Your task to perform on an android device: In the Files by Google app, copy a file to internal storage.
Image 1: 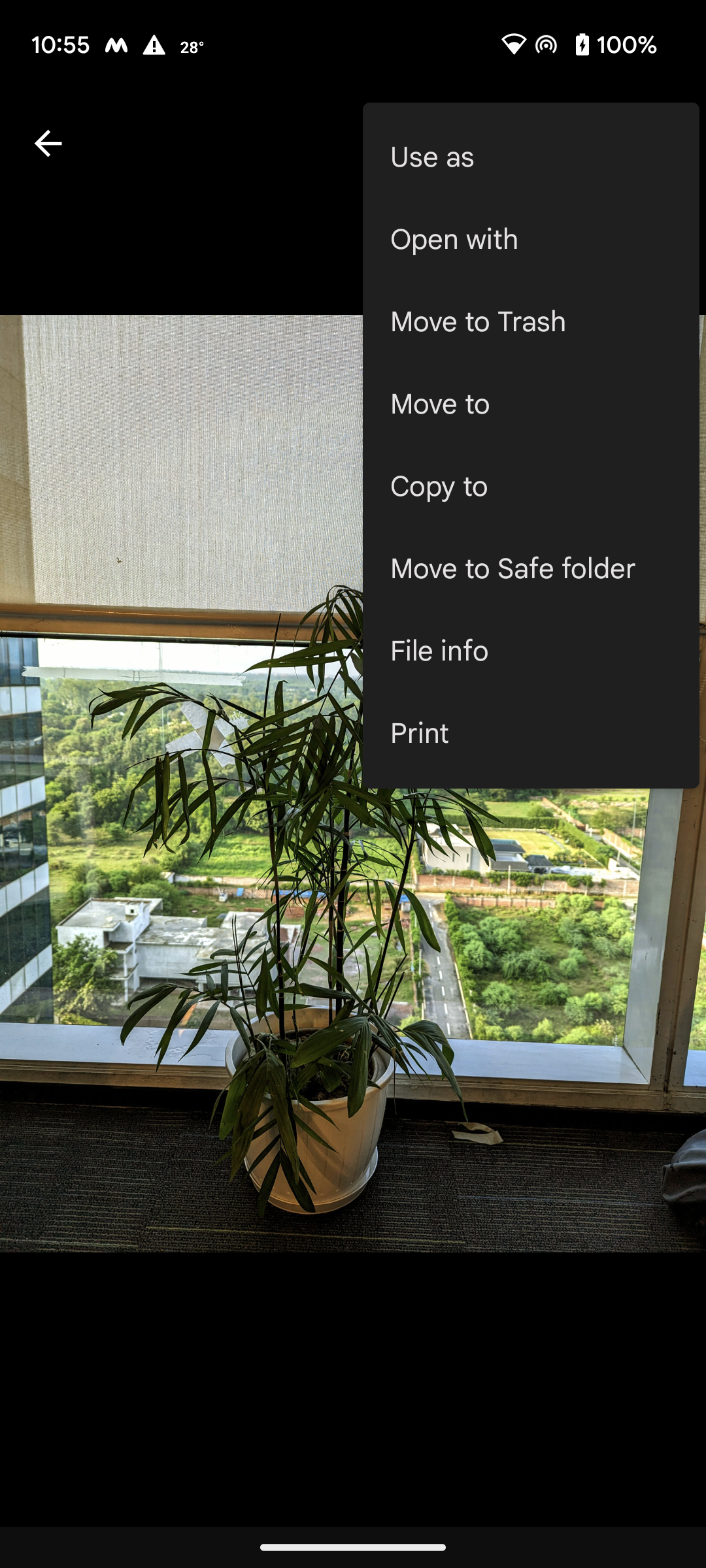
Click on the copy to option in the pop-up list.
Step 1: click (531, 487)
Image 2: 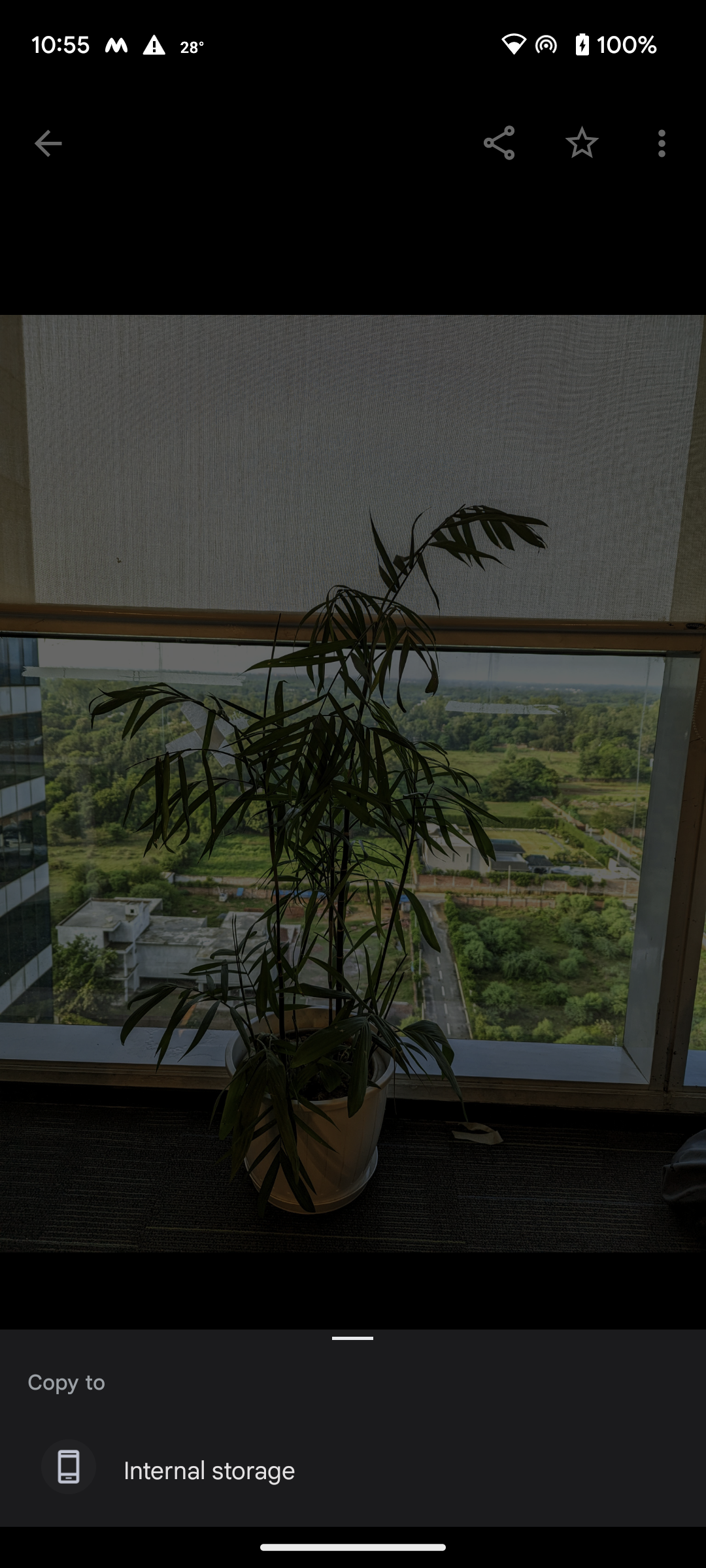
Click on the internal storage option at the bottom of the screen.
Step 2: click (209, 1471)
Image 3: 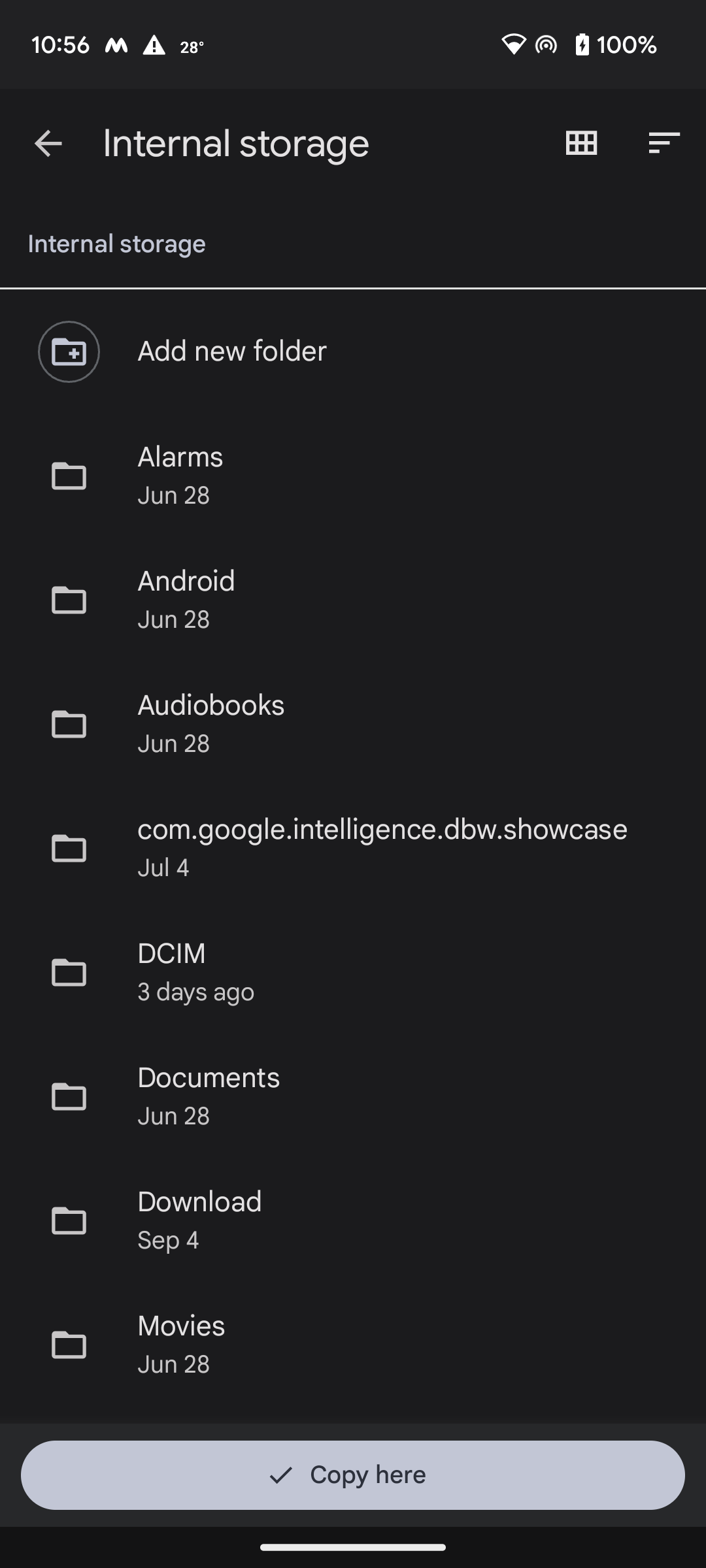
Click on the download file at the bottom of the list.
Step 3: click (125, 1217)
Image 4: 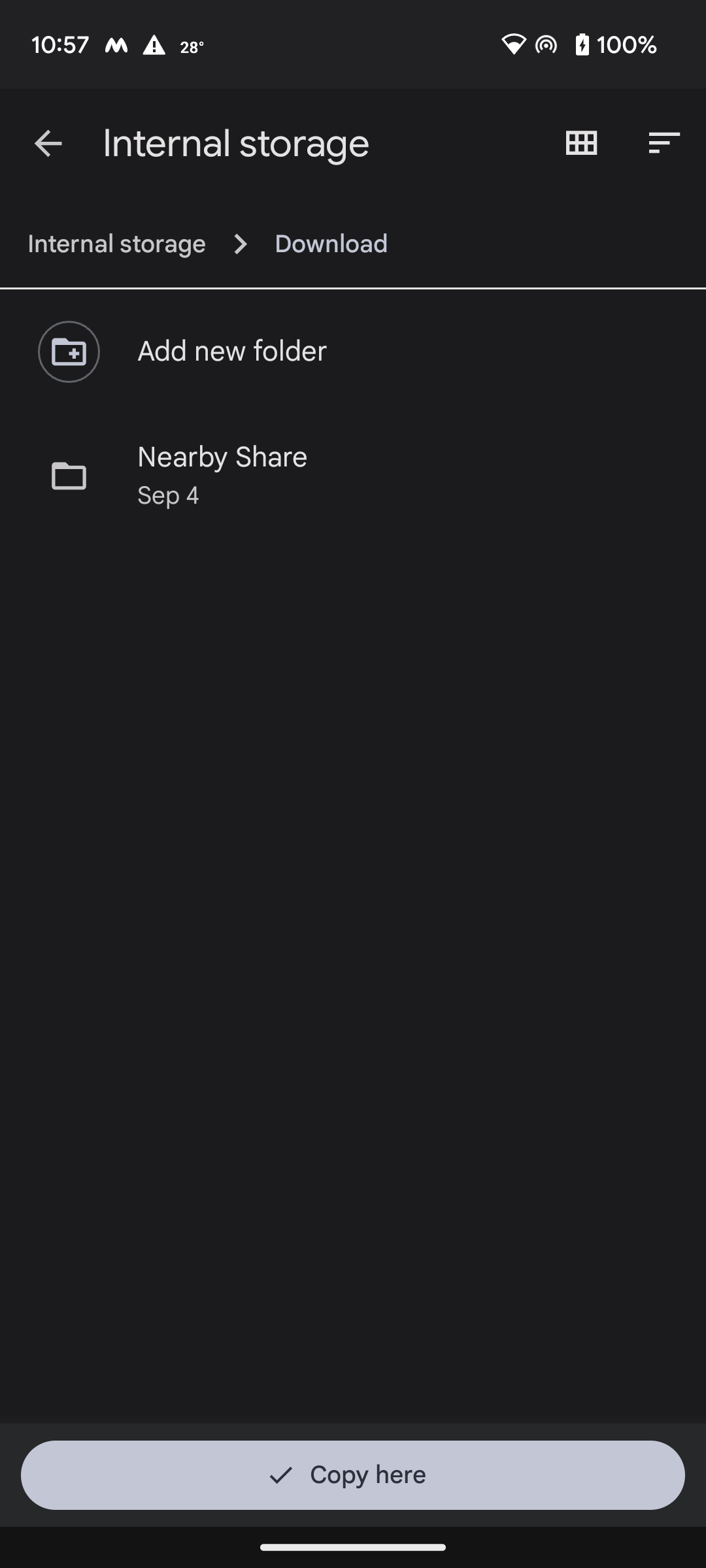
Click on the add folder option on the screen.
Step 4: click (94, 360)
Image 5: 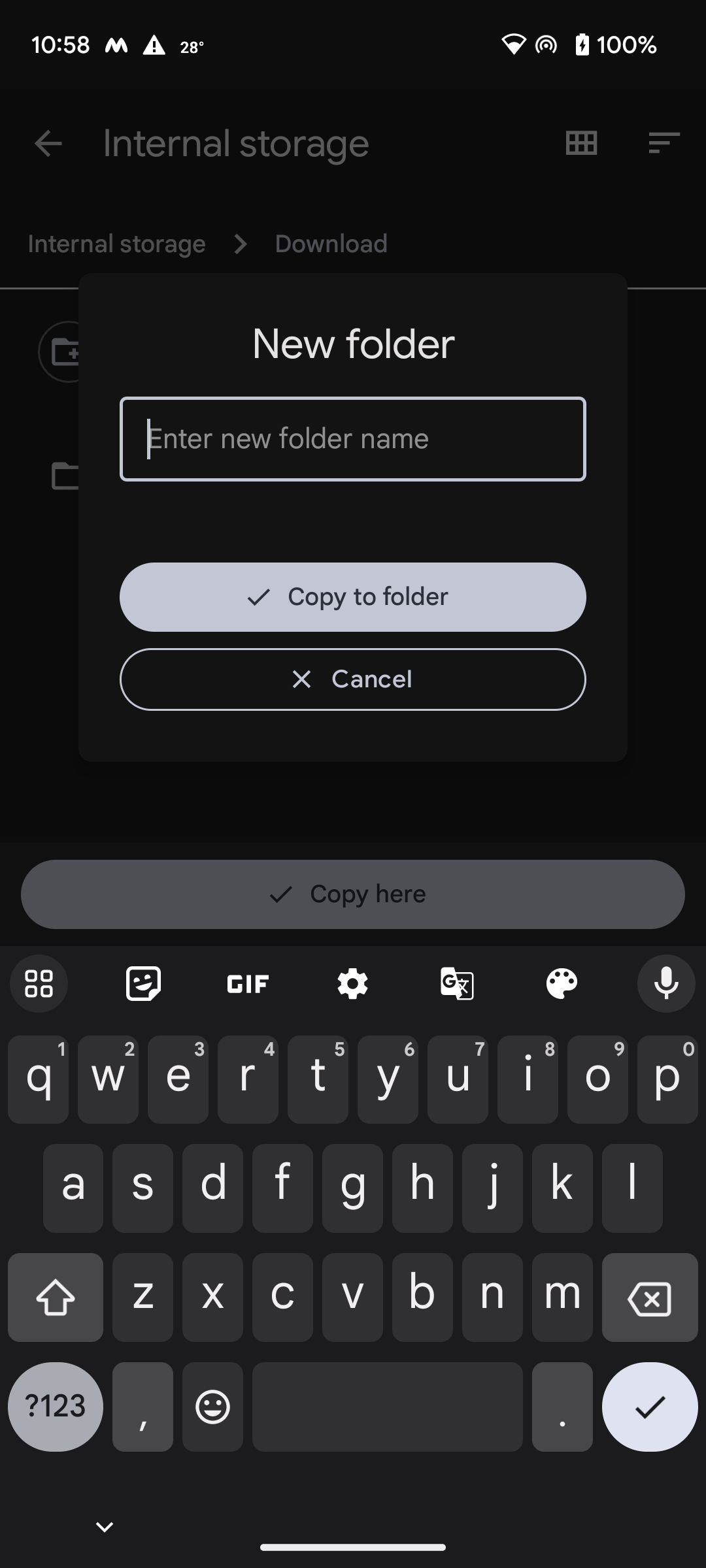
Type pictures as the folder name.
Step 5: type "Pictures"
Image 6: 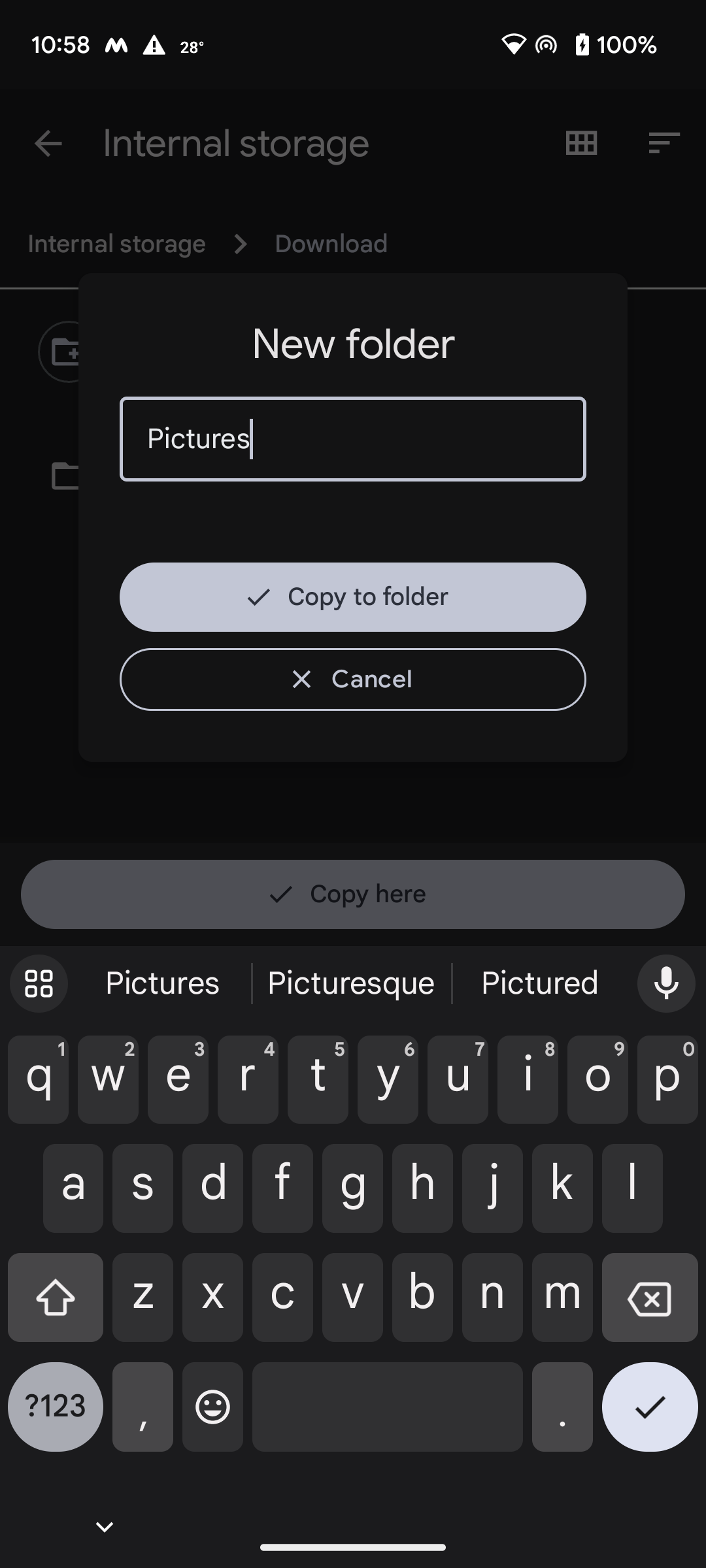
Click on the copy to folder option on the pop-up screen.
Step 6: click (353, 596)